Your task to perform on an android device: Open Decathlon app and search for Quechua hiking boots.
Image 0: 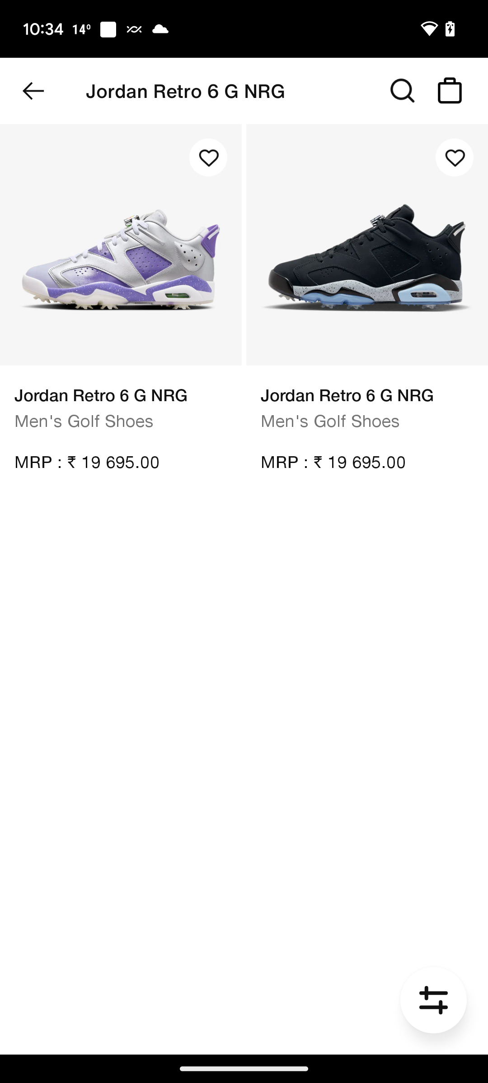
Open Decathlon app
Step 0: open app "Decathlon"
Image 1: 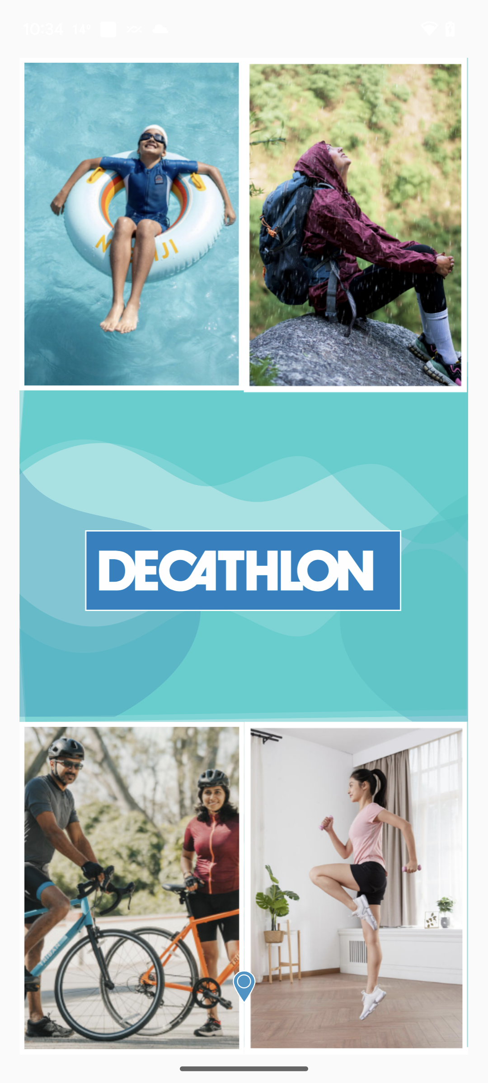
Open Decathlon app
Step 1: wait
Image 2: 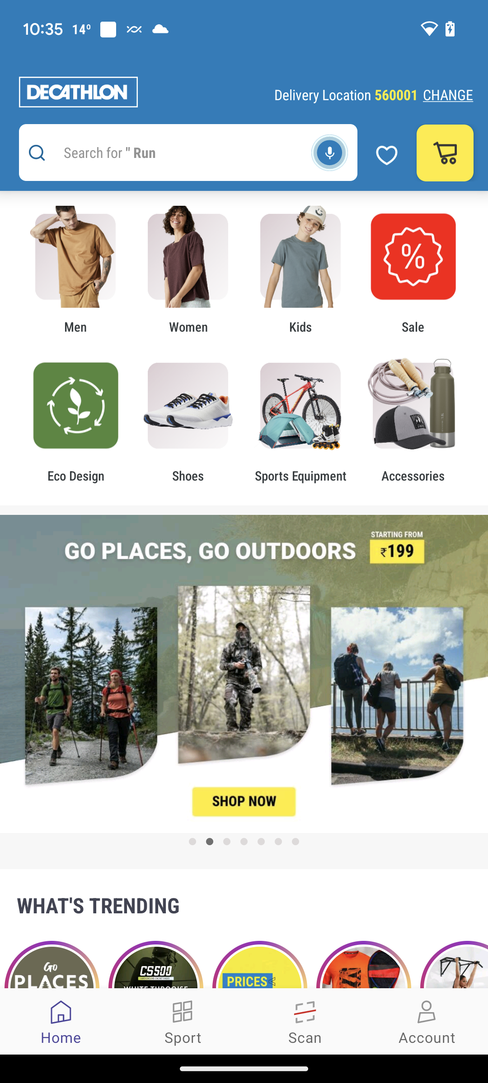
Click on the search bar at the top of the screen
Step 2: click (169, 153)
Image 3: 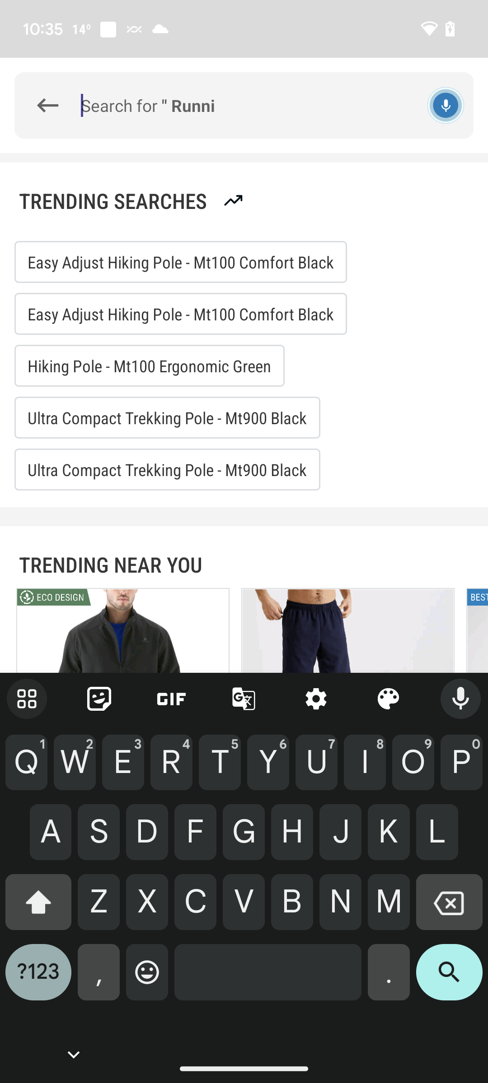
Search for Quechua hiking boots
Step 3: type "Quechua hiking boots"
Image 4: 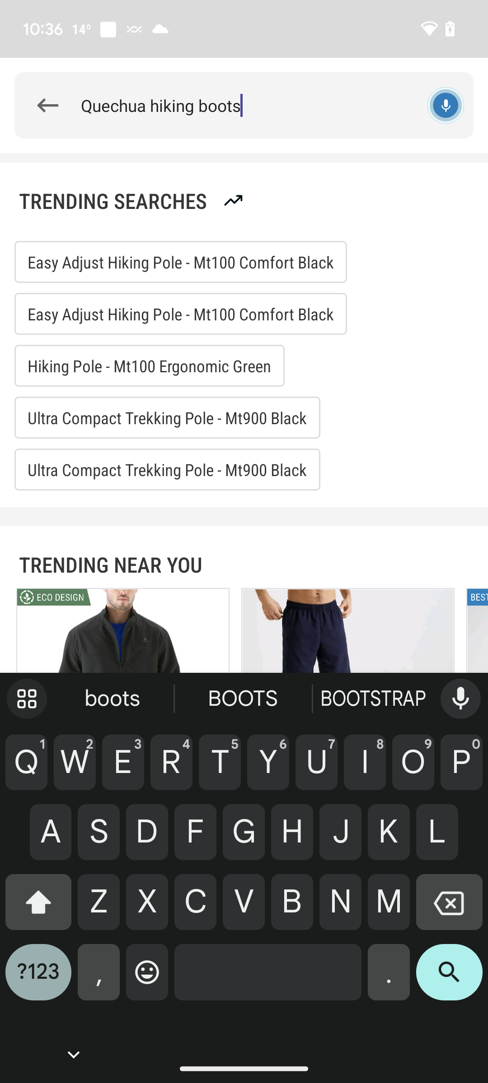
Click on the search icon on the keyboard
Step 4: click (449, 979)